Your task to perform on an android device: On the Maps app View the walking route from Westvest 7 to Delft bus station.
Image 1: 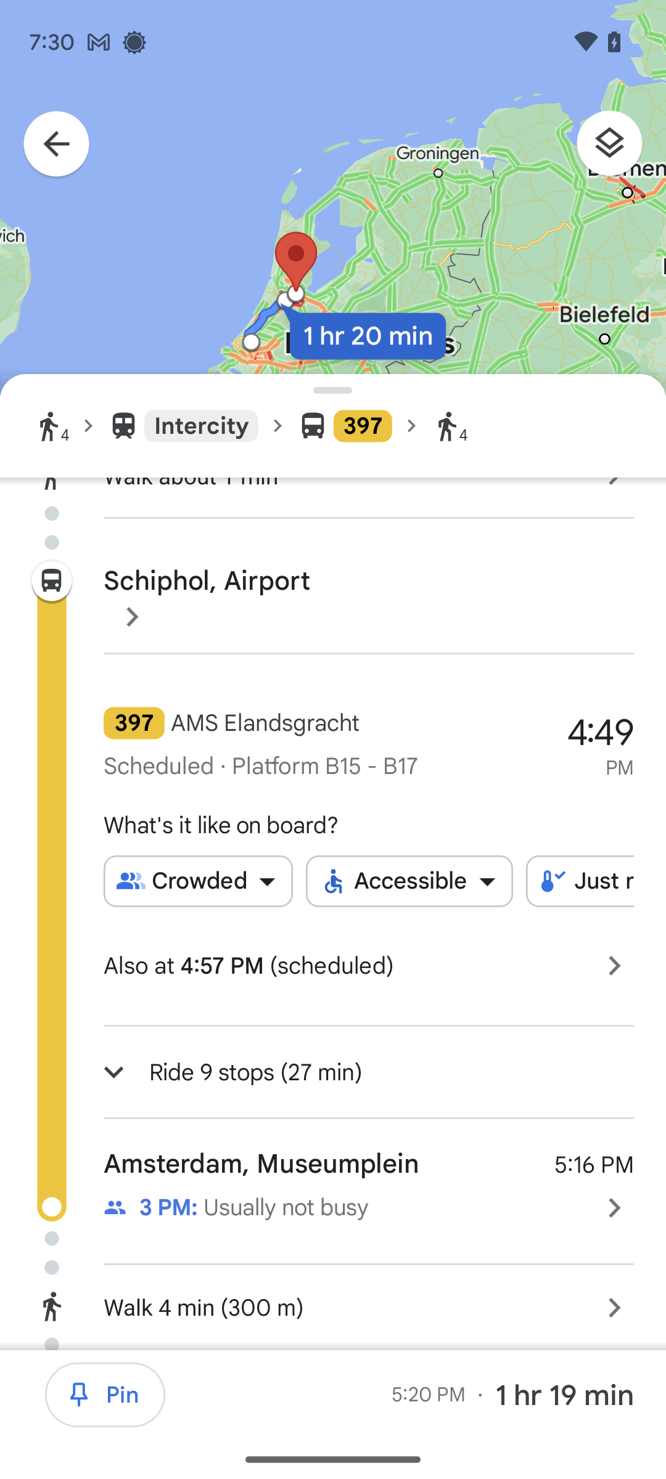
Go back to search direction options.
Step 1: press back button
Image 2: 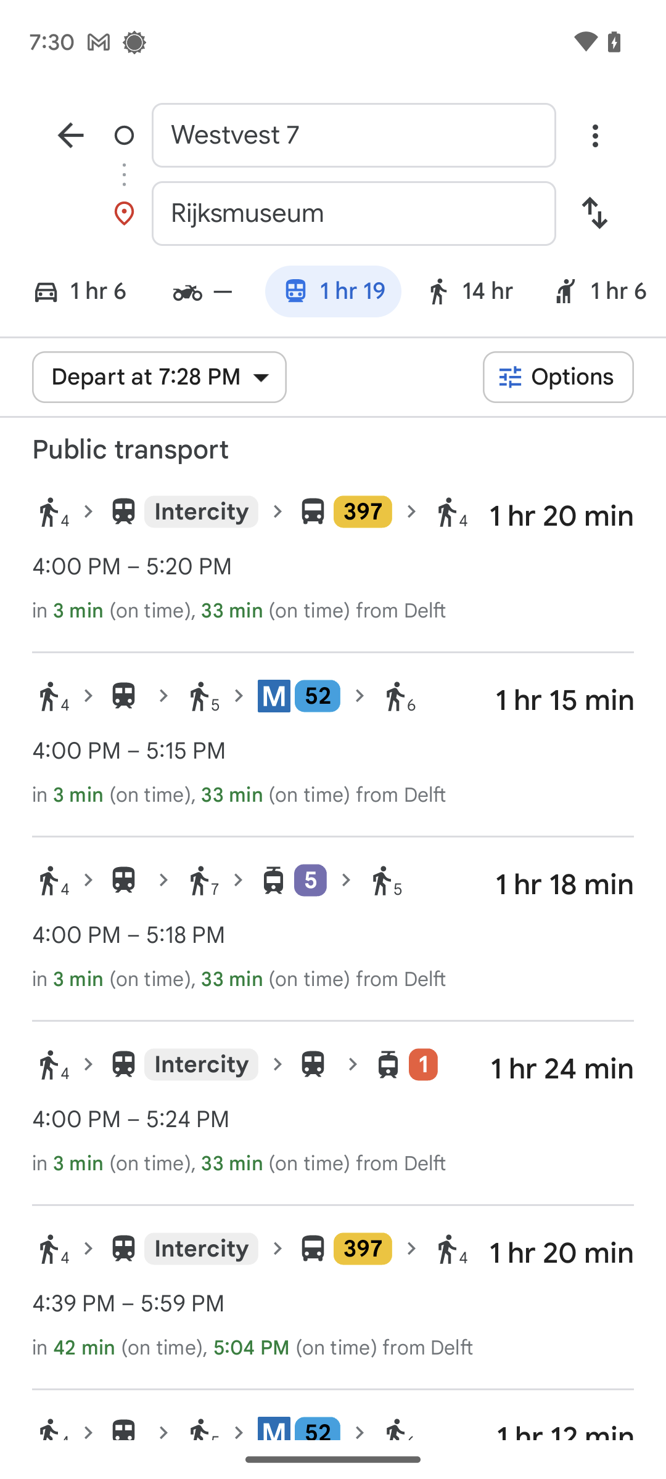
Click on the destination tab.
Step 2: click (353, 213)
Image 3: 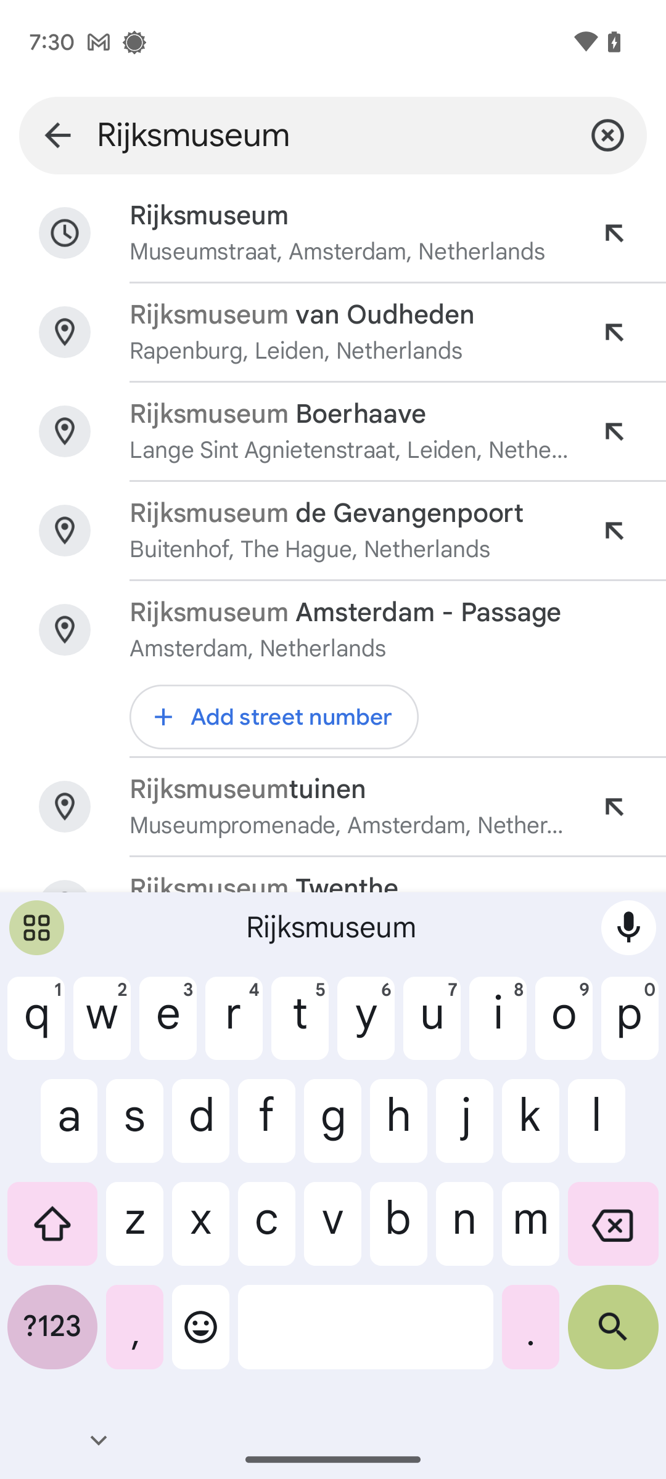
Click on the cross on the right side of search bar.
Step 3: click (607, 135)
Image 5: 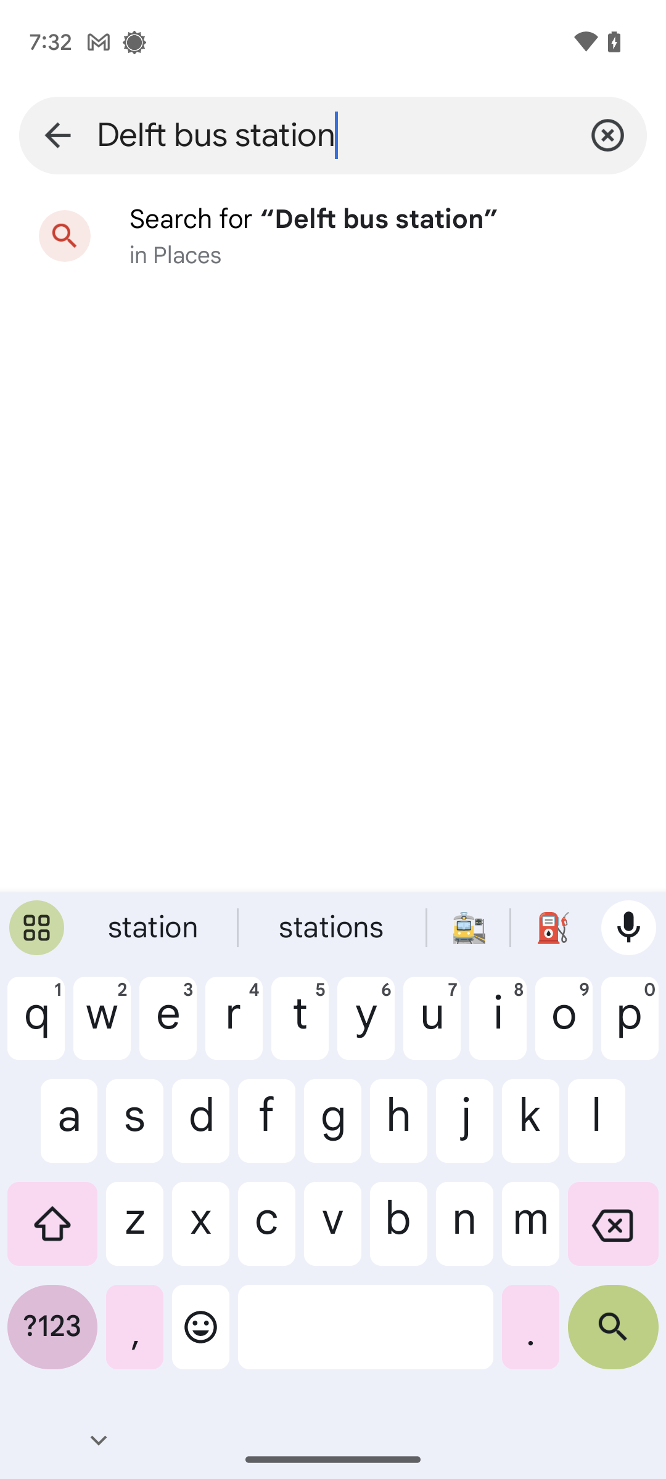
Click on the search icon at the bottom-right of the keyboard.
Step 5: click (613, 1337)
Image 6: 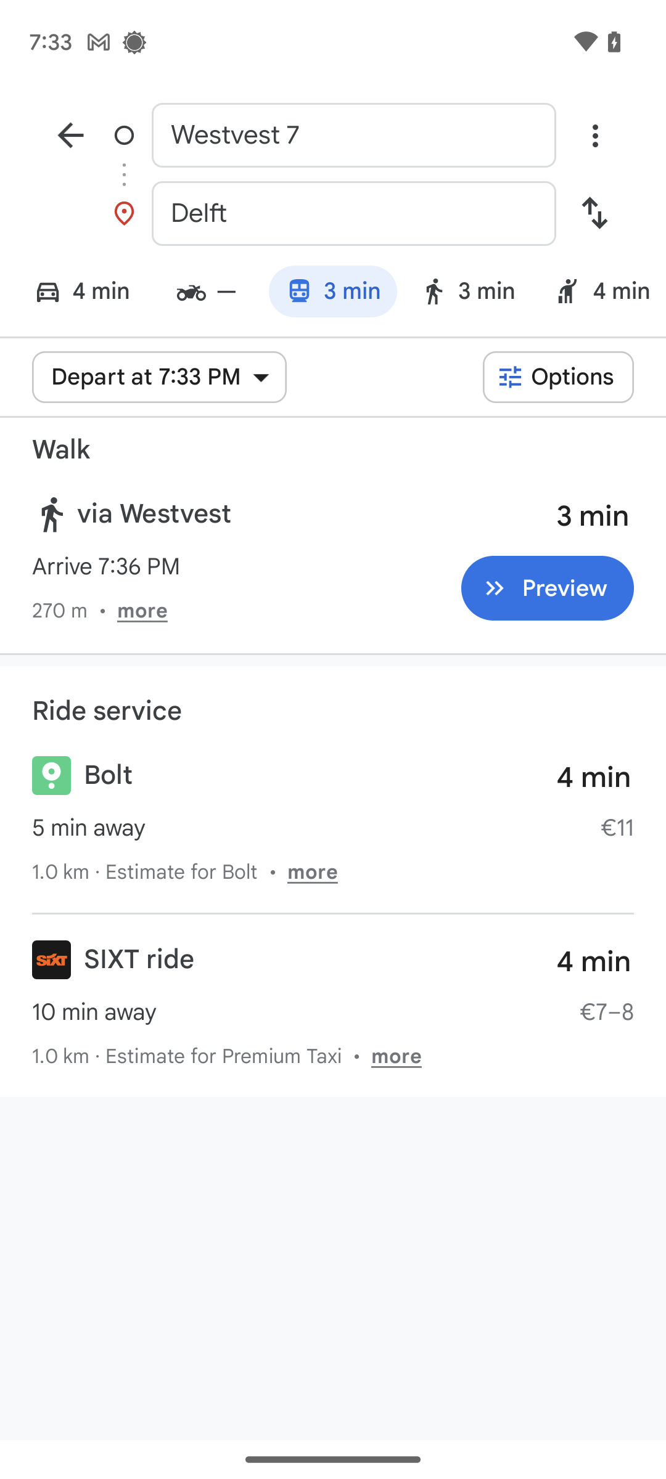
Click on the search result.
Step 6: click (333, 560)